Your task to perform on an android device: The lesson that I started is something I wish to complete
Image 0: 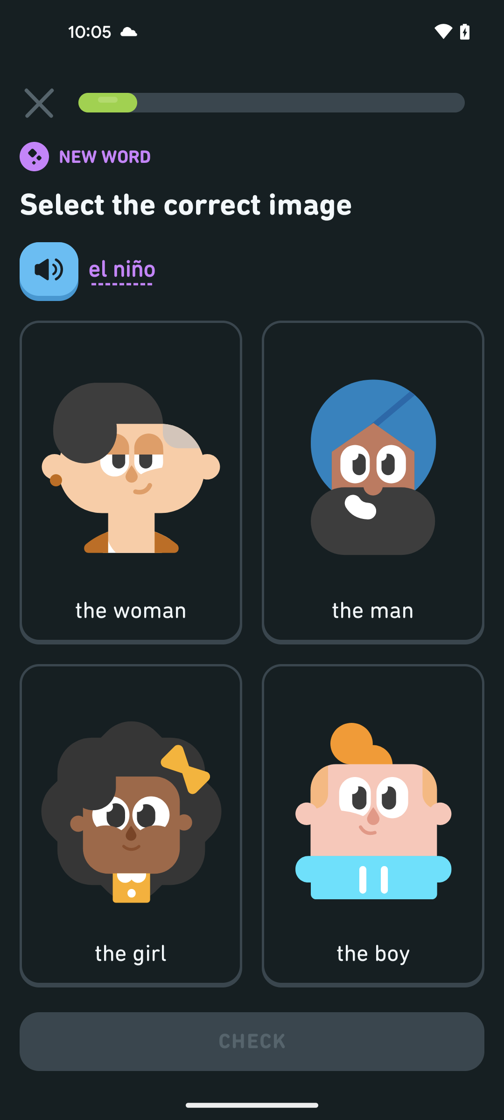
Tap on the forth option
Step 0: click (373, 811)
Image 1: 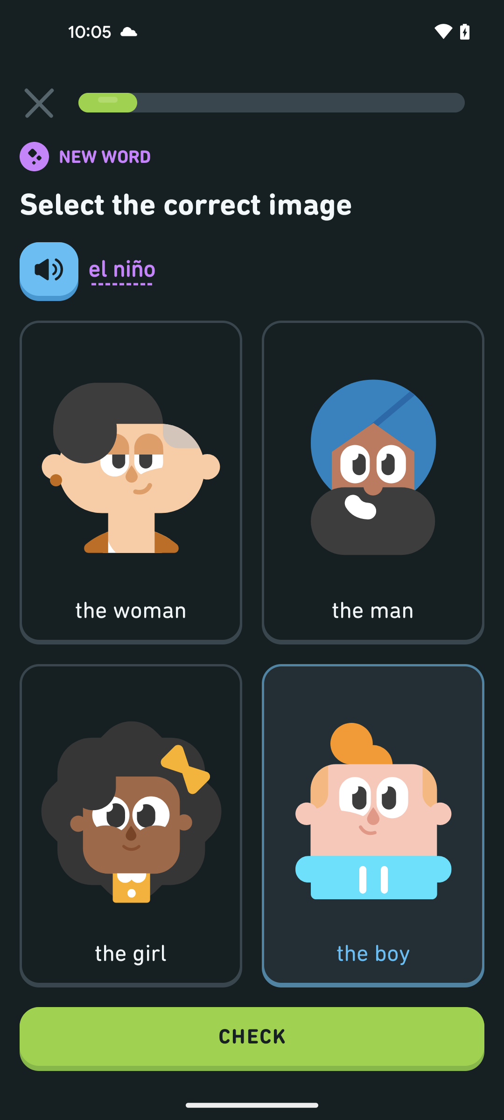
Tap on the check button
Step 1: click (252, 1039)
Image 2: 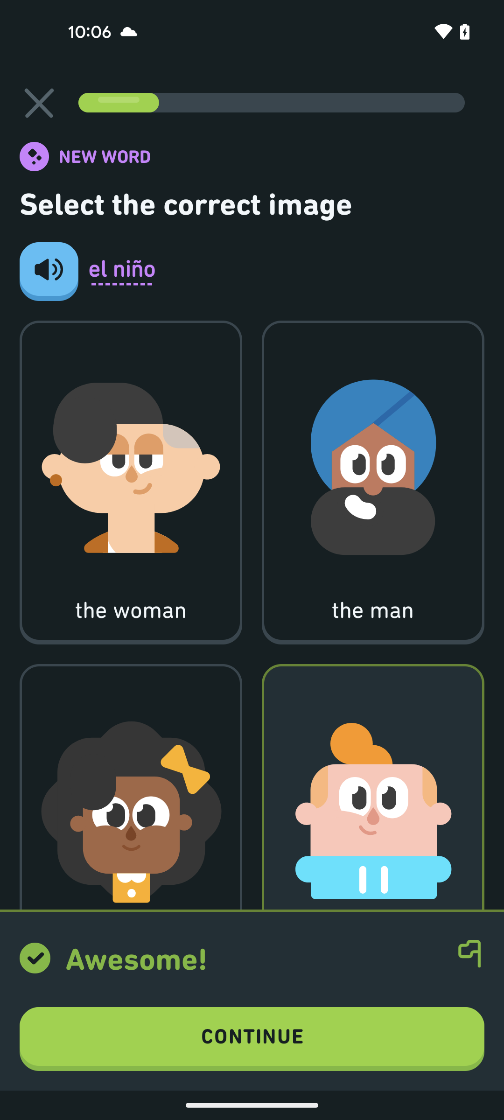
Tap on the continue button
Step 2: click (252, 1039)
Image 3: 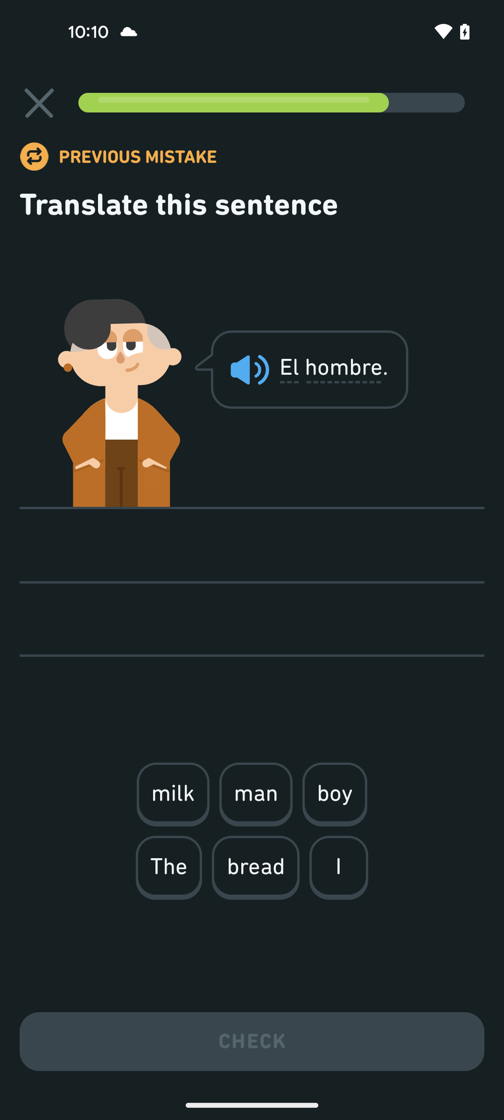
Select the option
Step 3: click (168, 866)
Image 4: 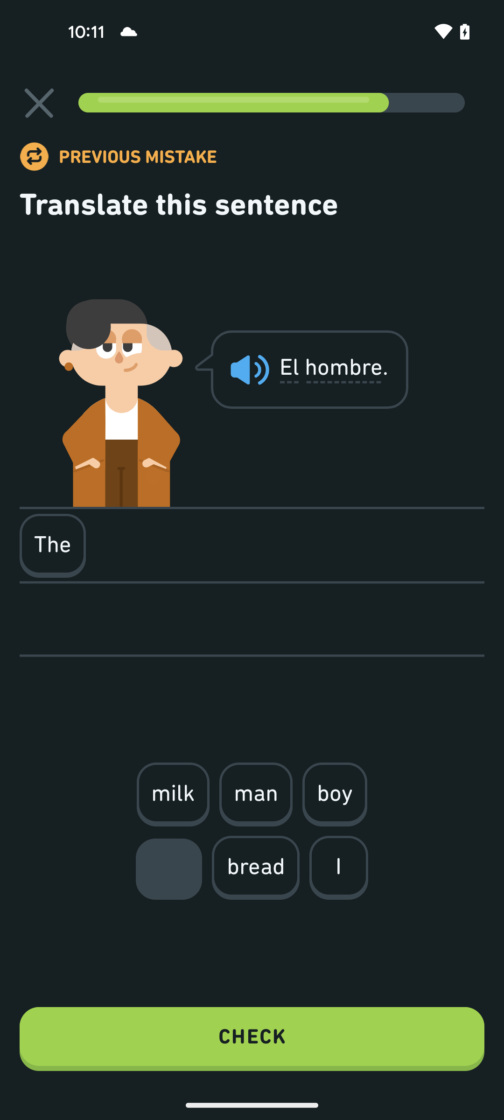
Select the man option
Step 4: click (256, 793)
Image 5: 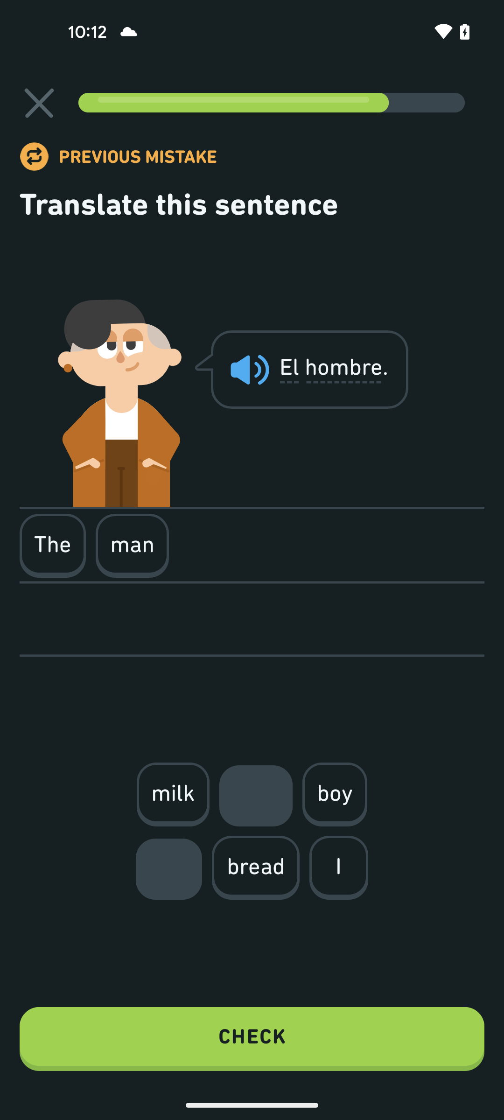
Tap on the check button
Step 5: click (252, 1039)
Image 6: 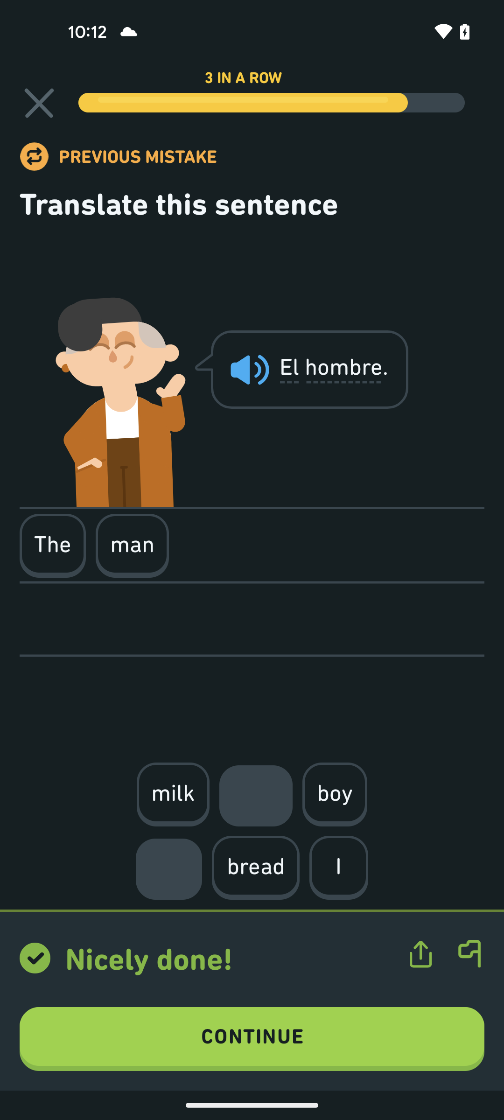
Tap on the continue button
Step 6: click (252, 1039)
Image 7: 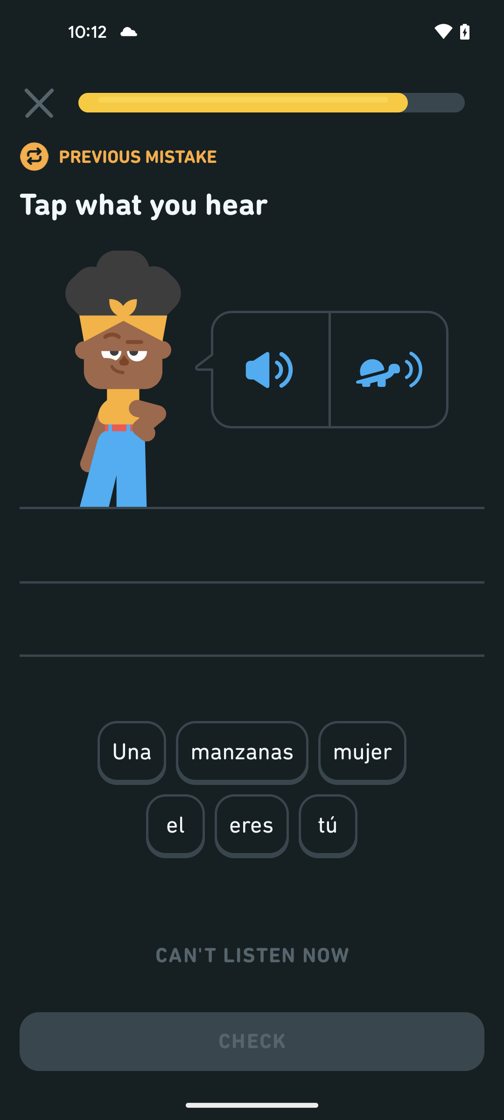
Tap on the speaker option
Step 7: click (269, 370)
Image 9: 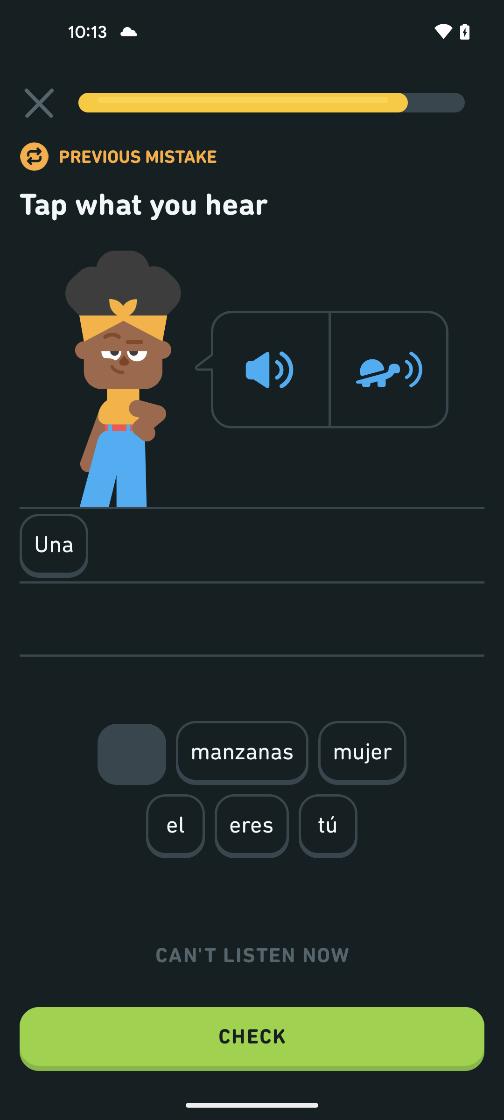
Select the una mujer option
Step 9: click (362, 751)
Image 10: 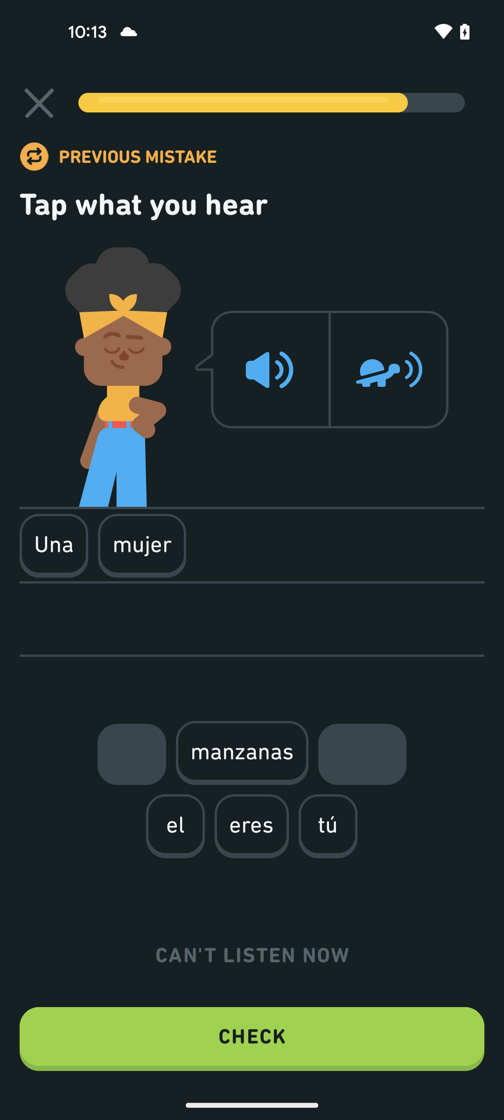
Tap on the check button
Step 10: click (252, 1039)
Image 11: 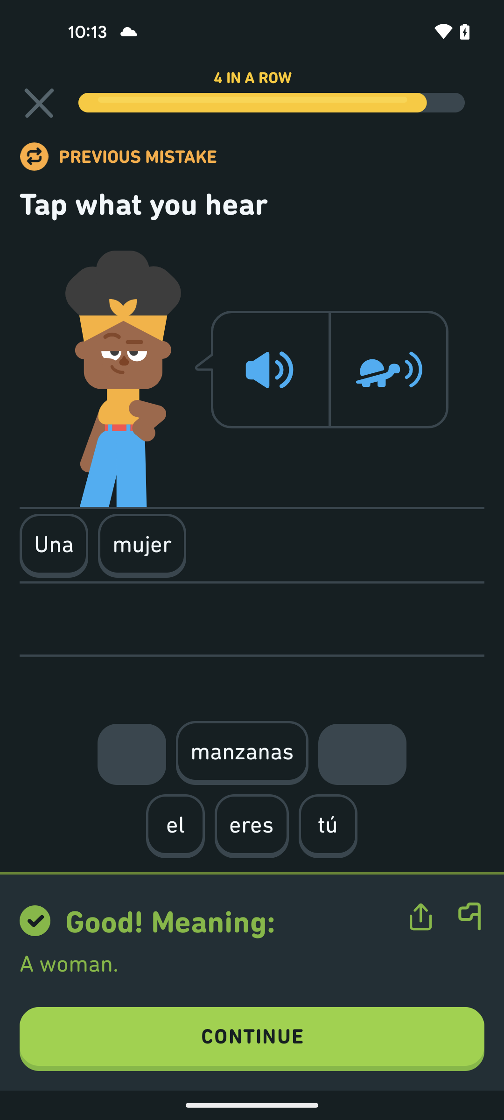
Tap on the continue button
Step 11: click (252, 1039)
Image 12: 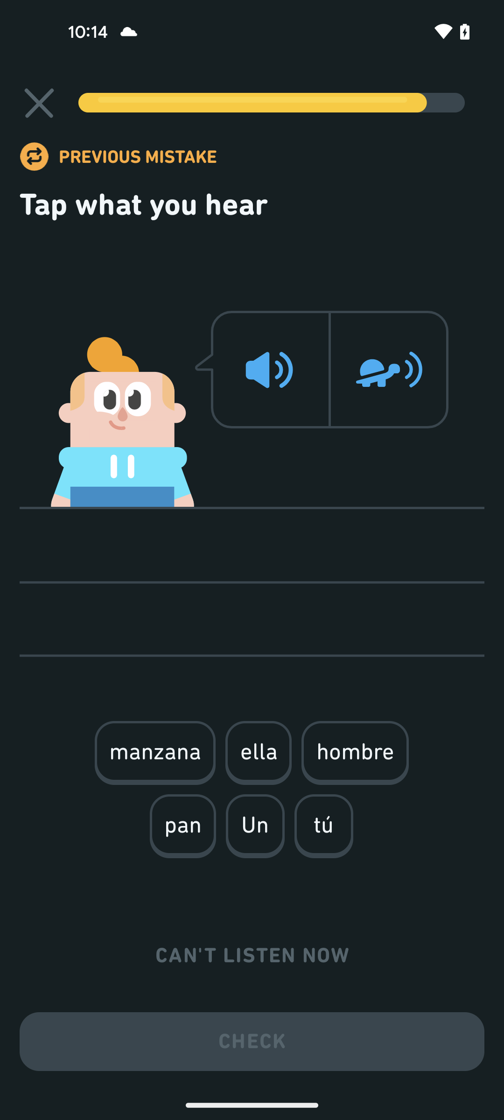
Tap on the speaker option
Step 12: click (269, 370)
Image 13: 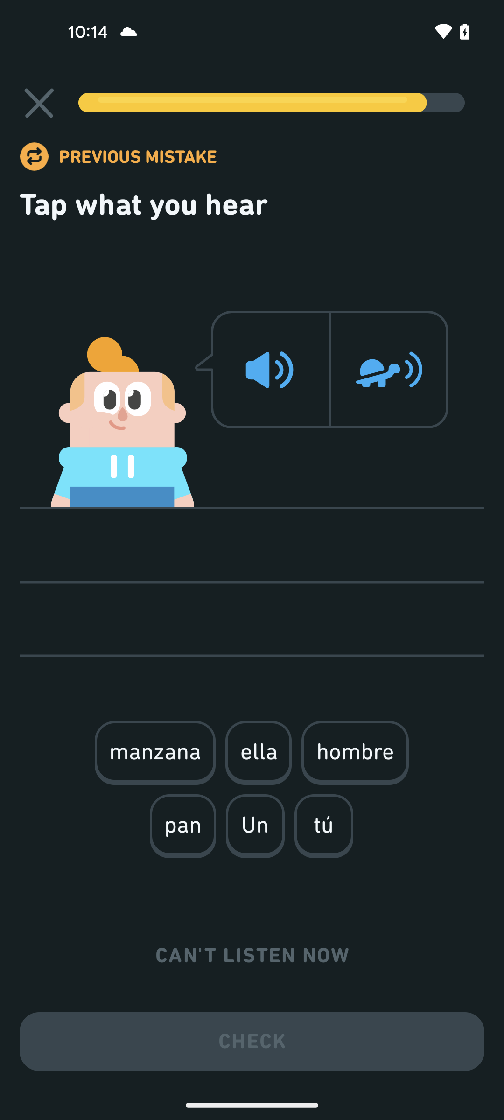
Tap on the un and hombre option
Step 13: click (255, 825)
Image 14: 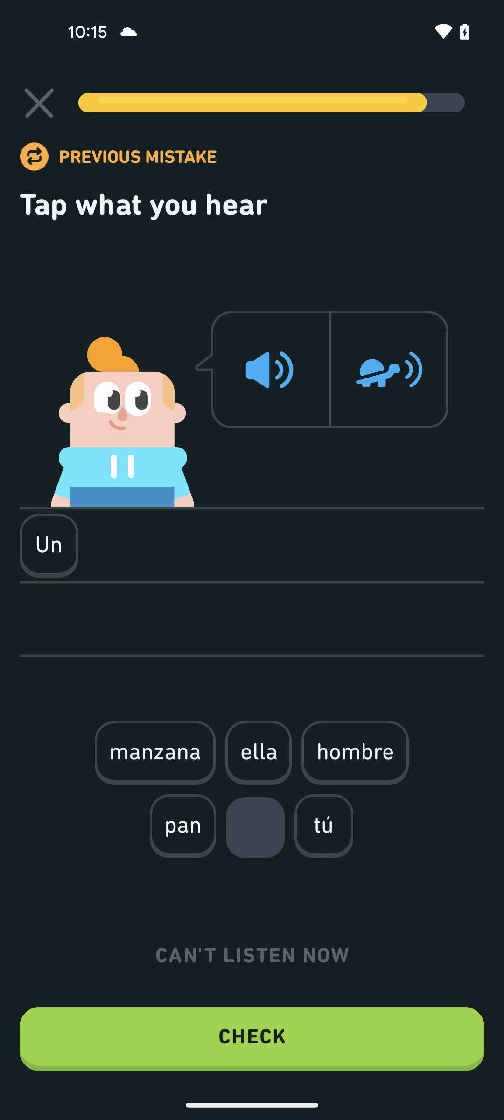
Tap on the un and hombre option
Step 14: click (355, 751)
Image 15: 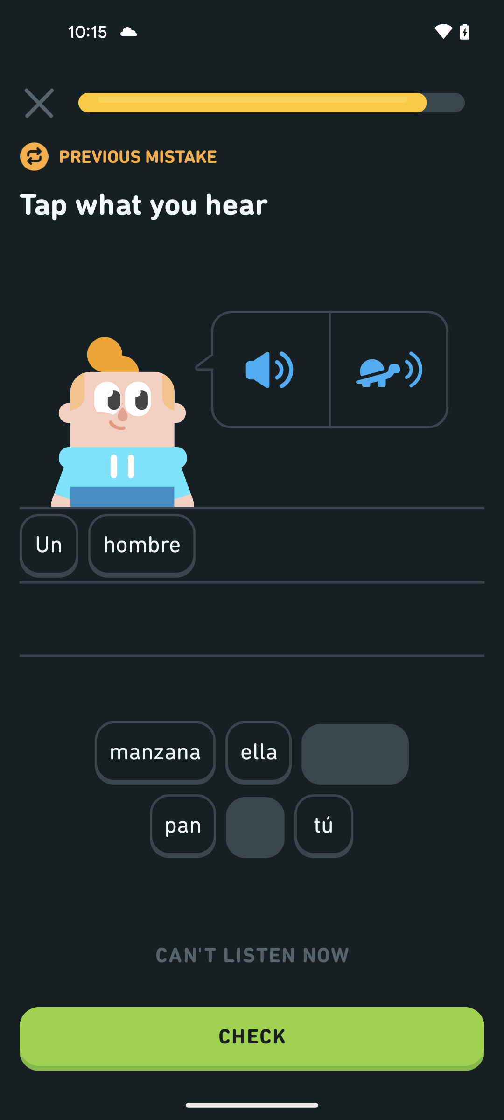
Tap on the check button
Step 15: click (252, 1039)
Image 16: 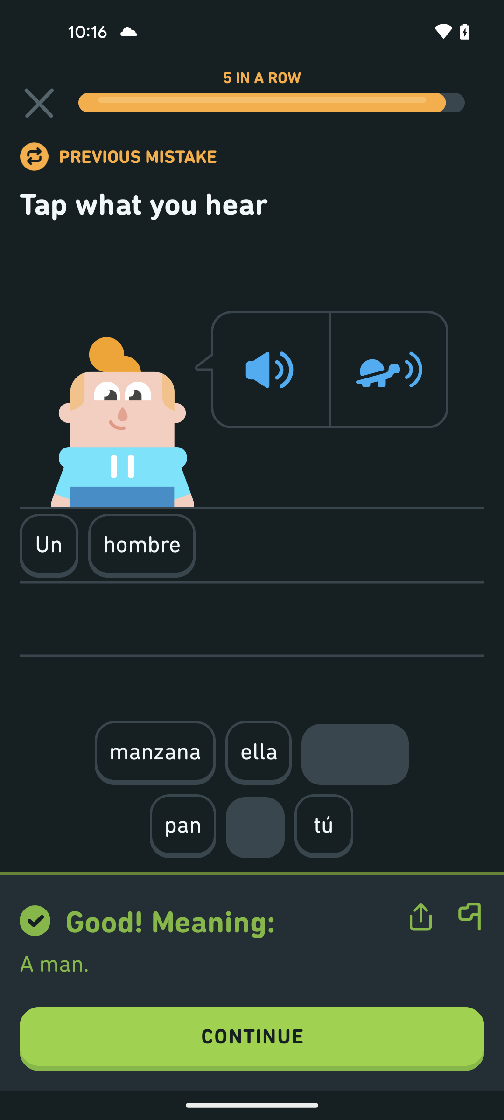
Tap on the continue button
Step 16: click (252, 1039)
Image 17: 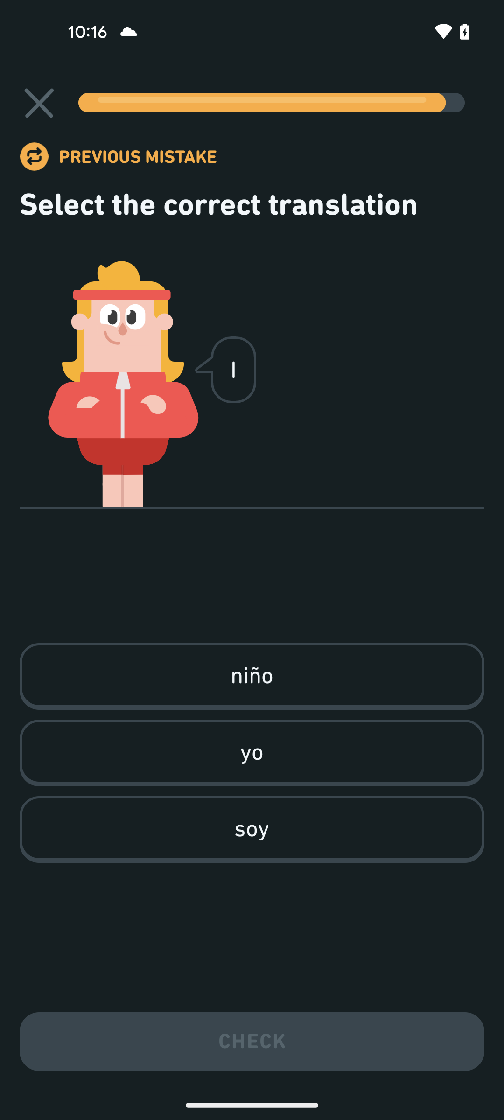
Select the yo option
Step 17: click (252, 752)
Image 18: 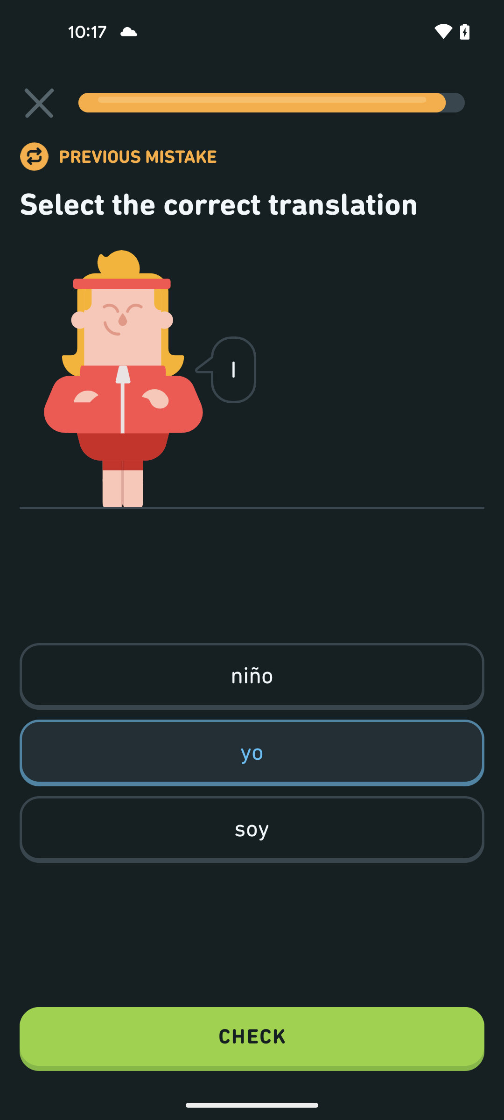
Tap on the check button
Step 18: click (252, 1039)
Image 19: 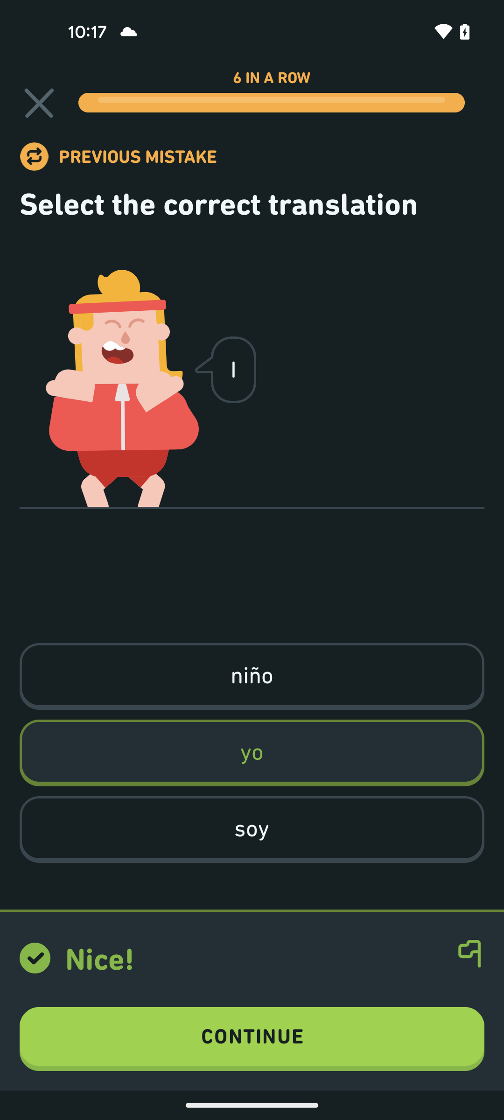
tap on the continue button 
Step 19: click (252, 1039)
Image 20: 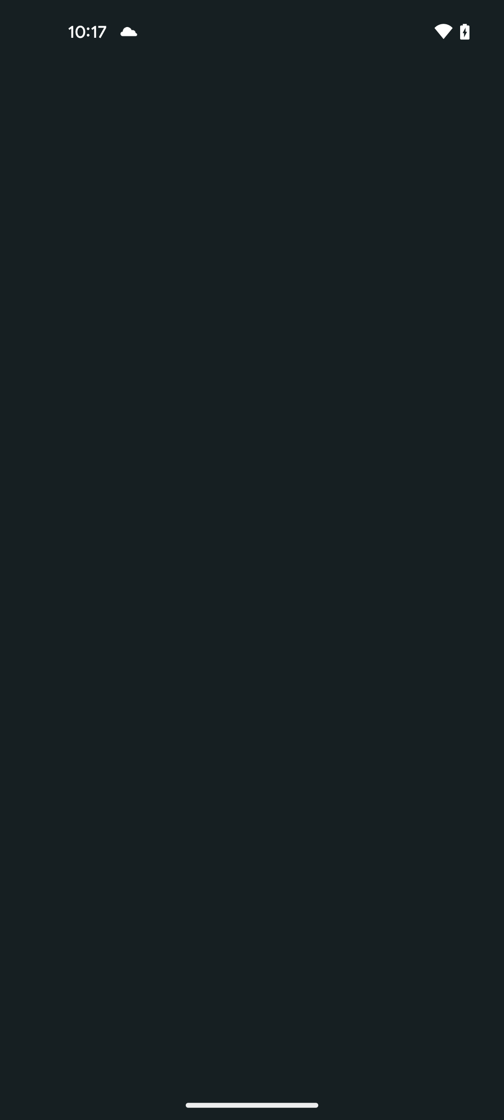
tap on the continue button 
Step 20: wait